Your task to perform on an android device: I am all set to start the workout. Start the full body workout 7x4 challenge for day 1 in the homeworkout app.
Image 0: 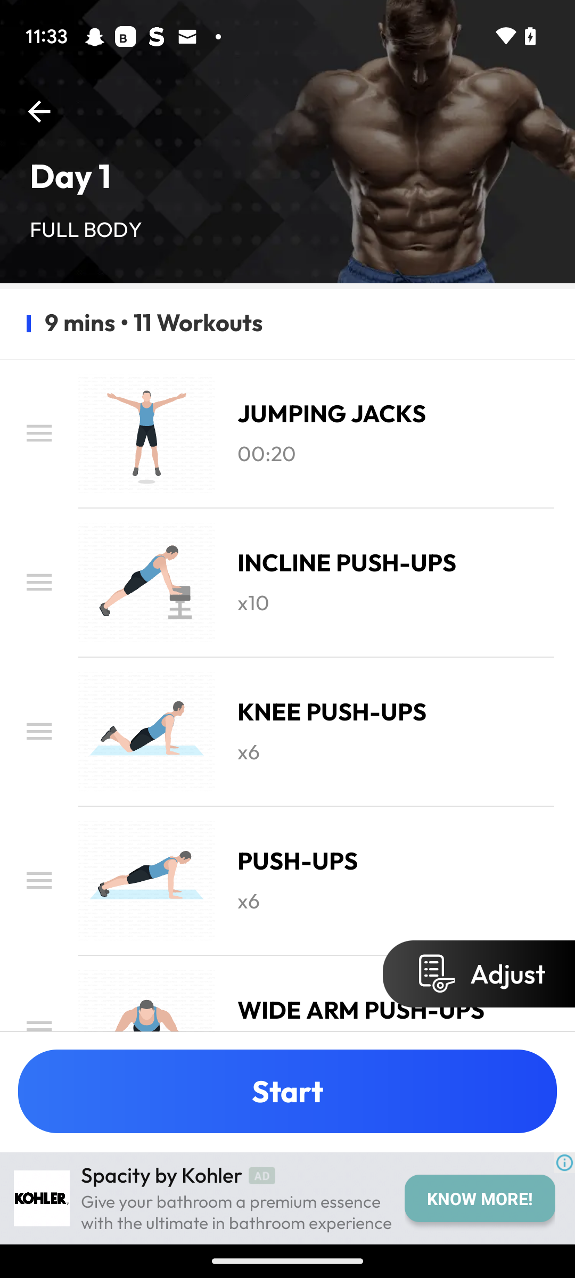
Click on the start button.
Step 0: click (287, 1091)